Your task to perform on an android device: Create a shortcut to the private file folder at the drive app.
Image 0: 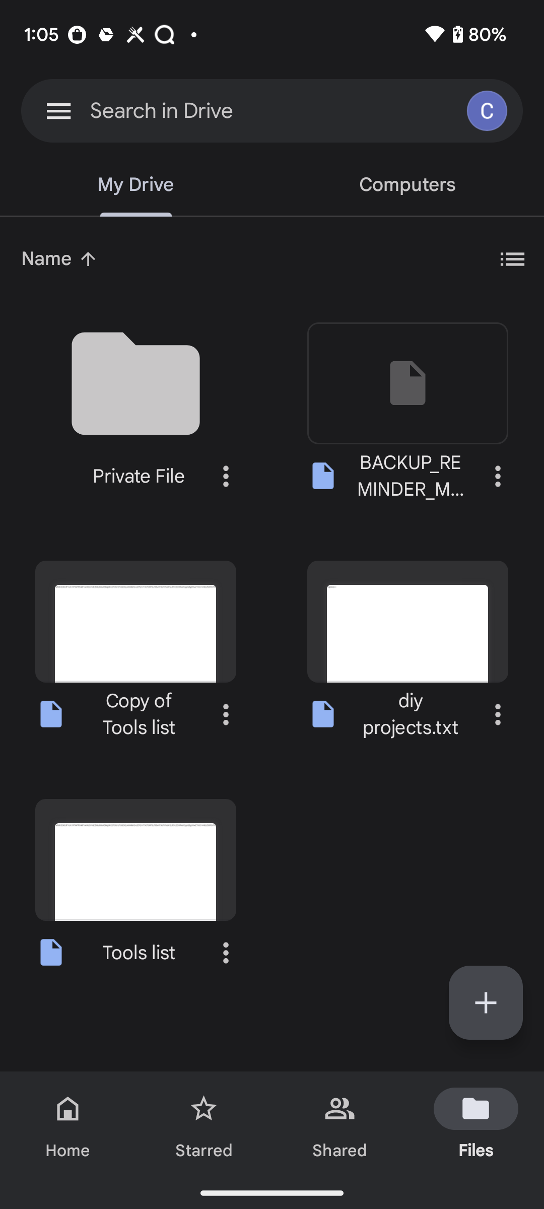
Click on the three dot icon of private file folder 
Step 0: click (226, 476)
Image 1: 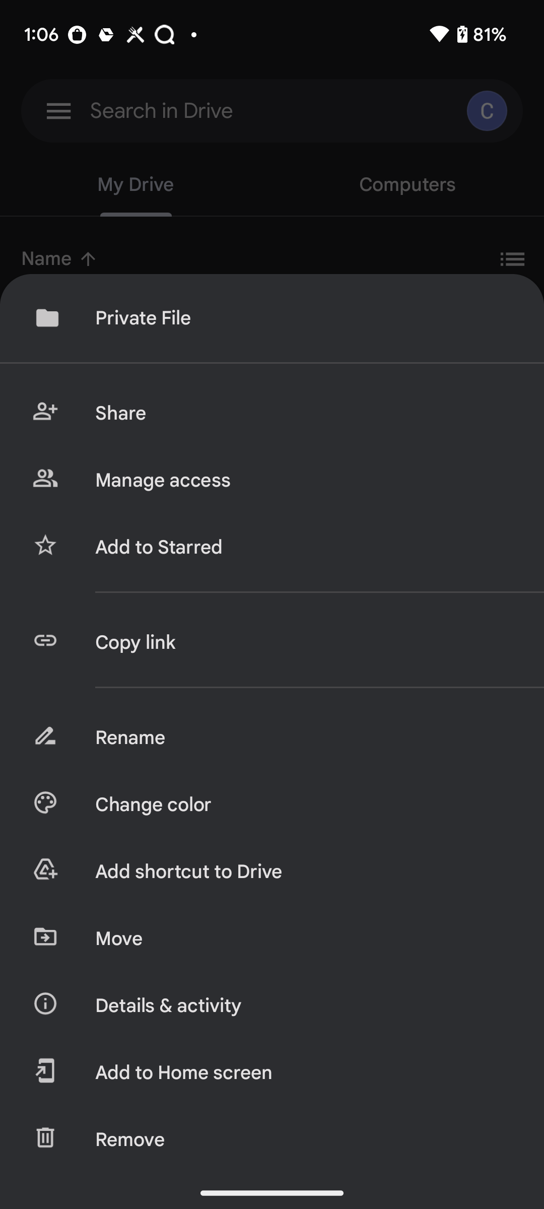
Click on the Add shortcut to drive
Step 1: click (303, 871)
Image 3: 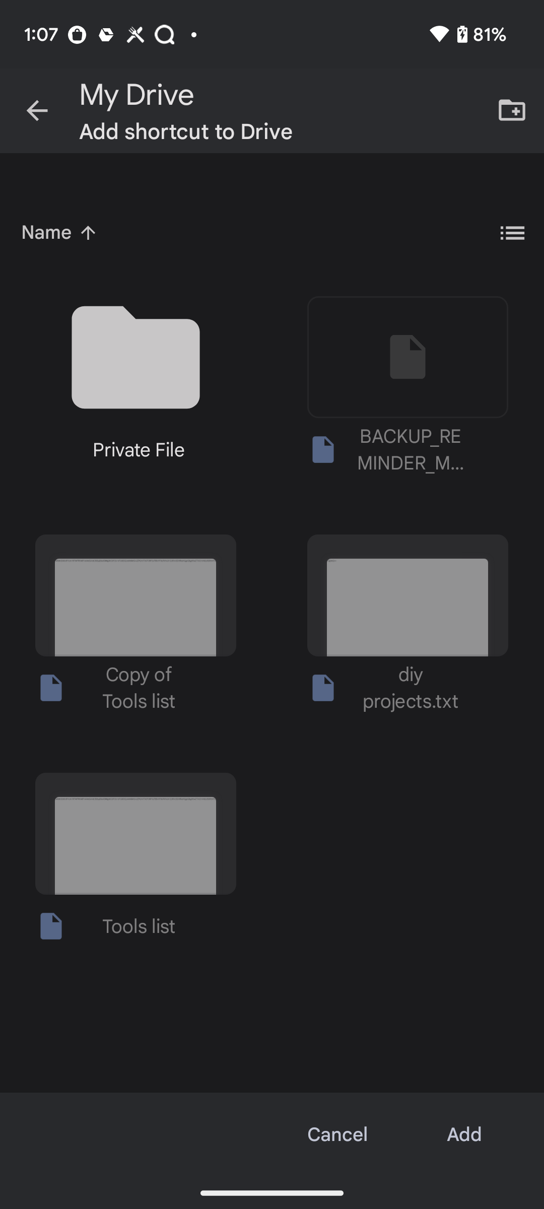
Click on Add option at the bottom right corner of the screen
Step 3: click (464, 1134)